Your task to perform on an android device: I'd want to utilize the Easy Voice Recorder app to begin recording my child's voice.
Image 1: 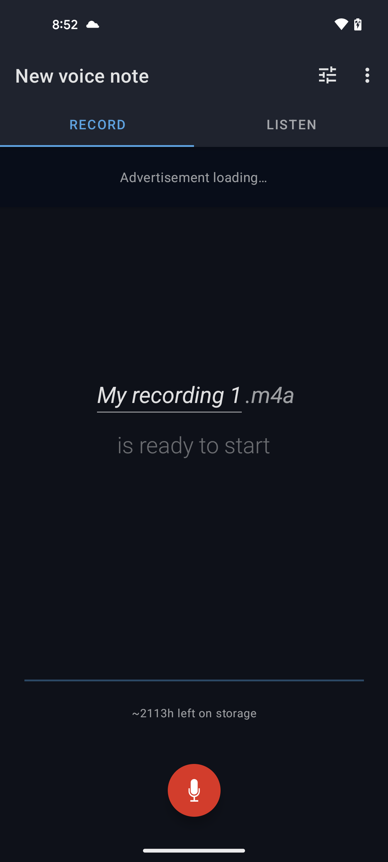
click on the mic icon button to start recording
Step 1: click (194, 790)
Image 2: 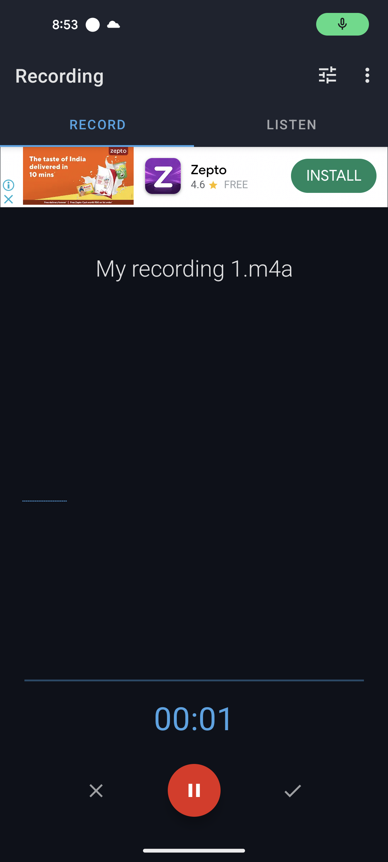
click on the mic icon button to start recording
Step 2: wait
Image 3: 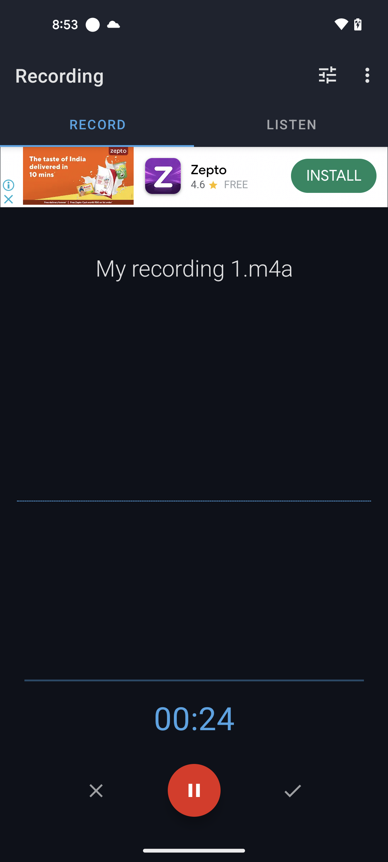
click on stop button
Step 3: click (194, 790)